Your task to perform on an android device: Jane wants to get started the same way, but she is a little bit confused about the results. Share the progress with Jane at janedbwpersonatest.com.
Image 1: 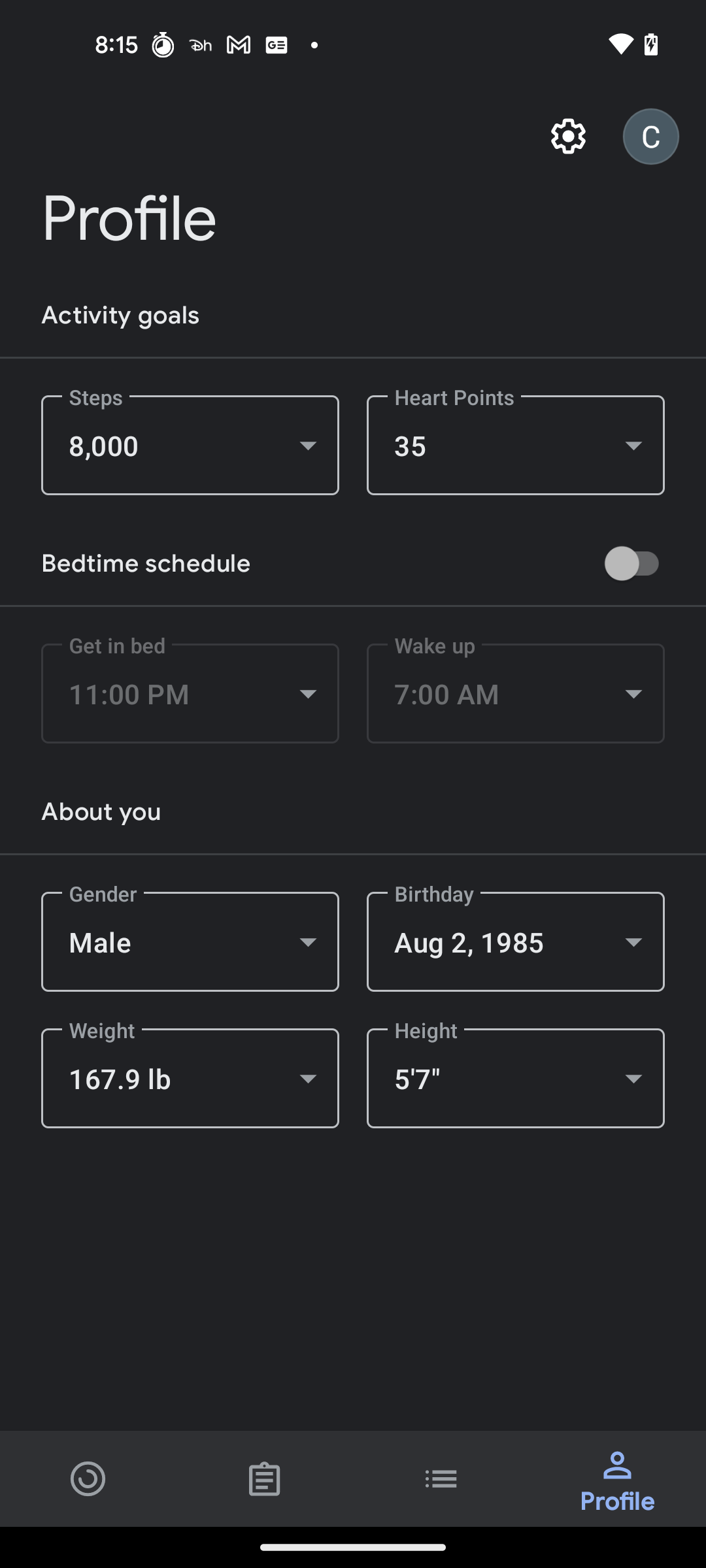
Go to the progress card tab
Step 1: click (265, 1478)
Image 2: 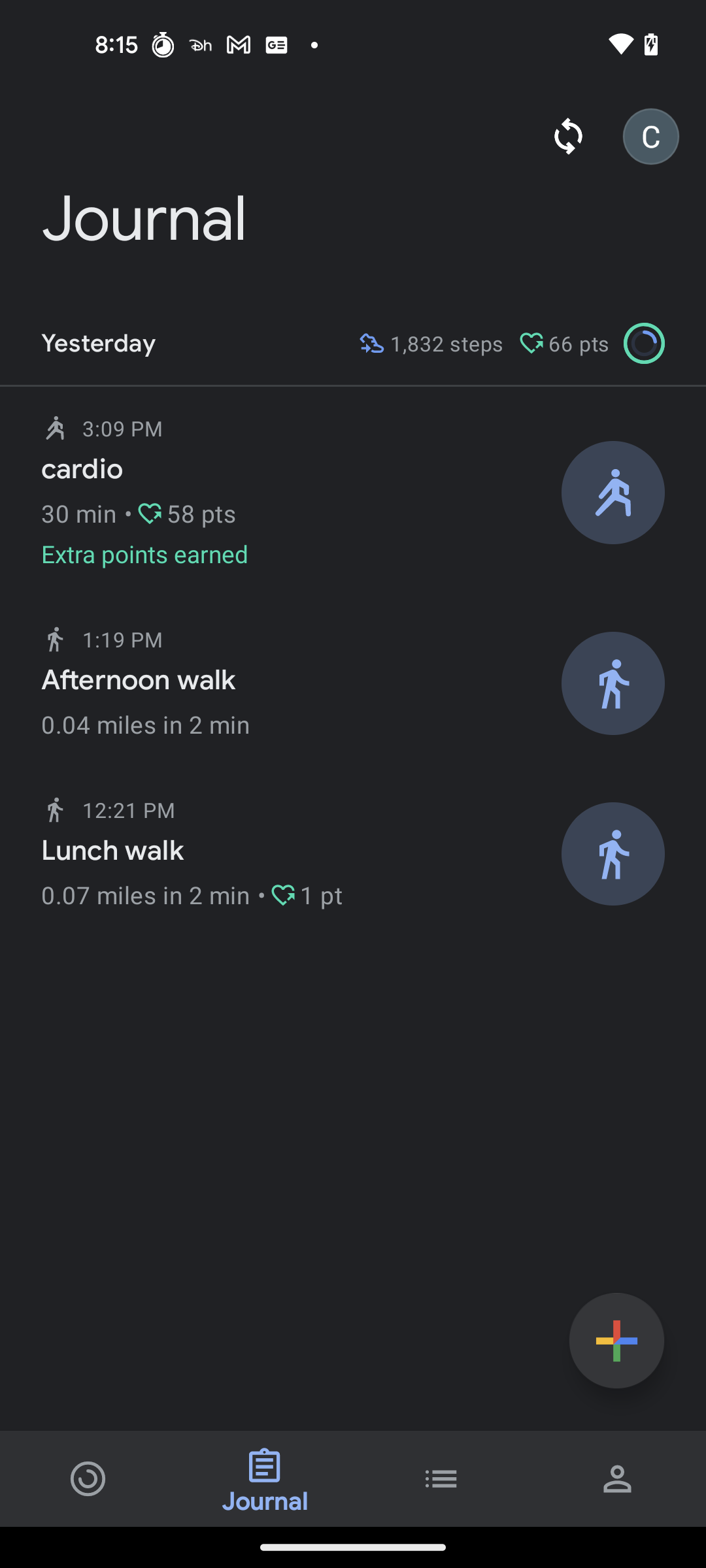
Click on the Afternoon walk activity
Step 2: click (301, 679)
Image 3: 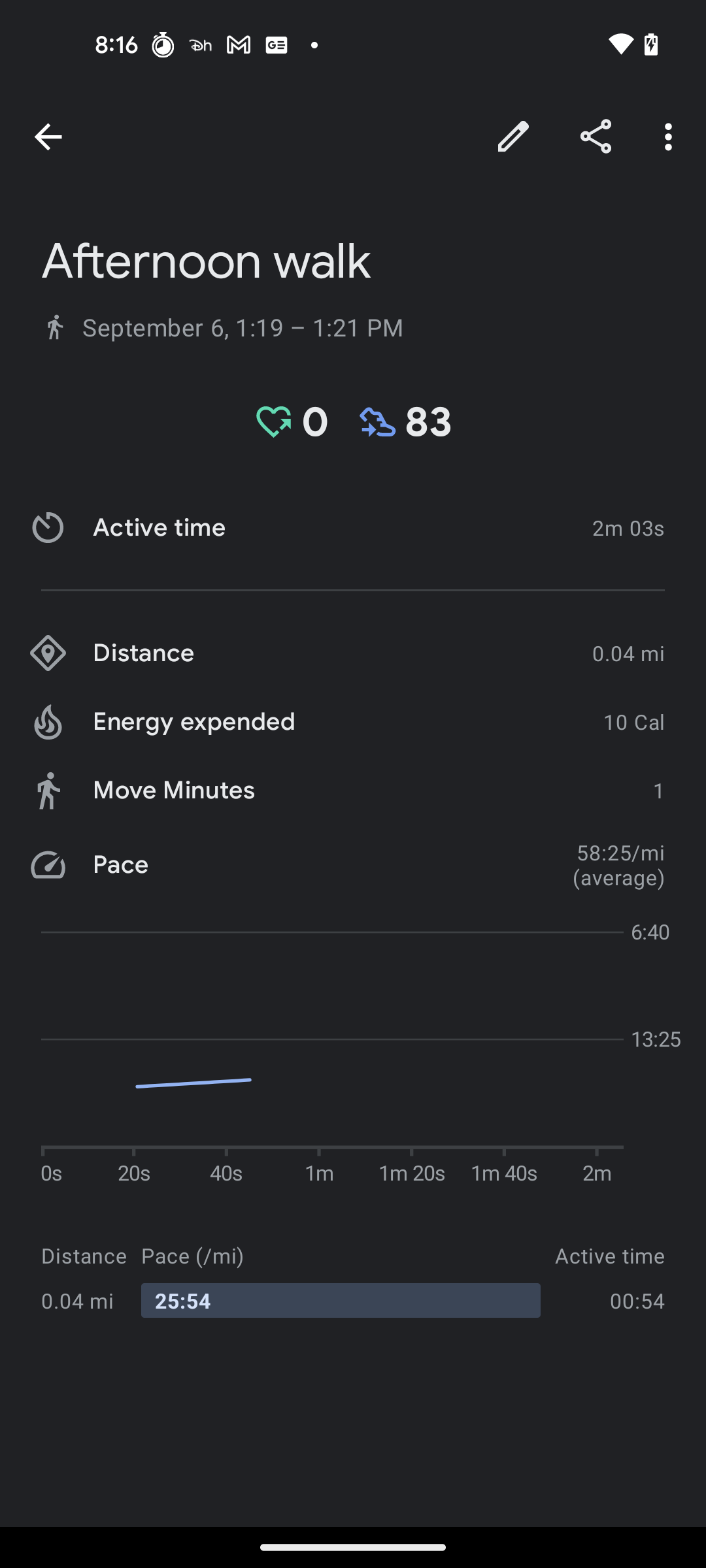
Click on the share icon at the top right of the screen
Step 3: click (596, 137)
Image 4: 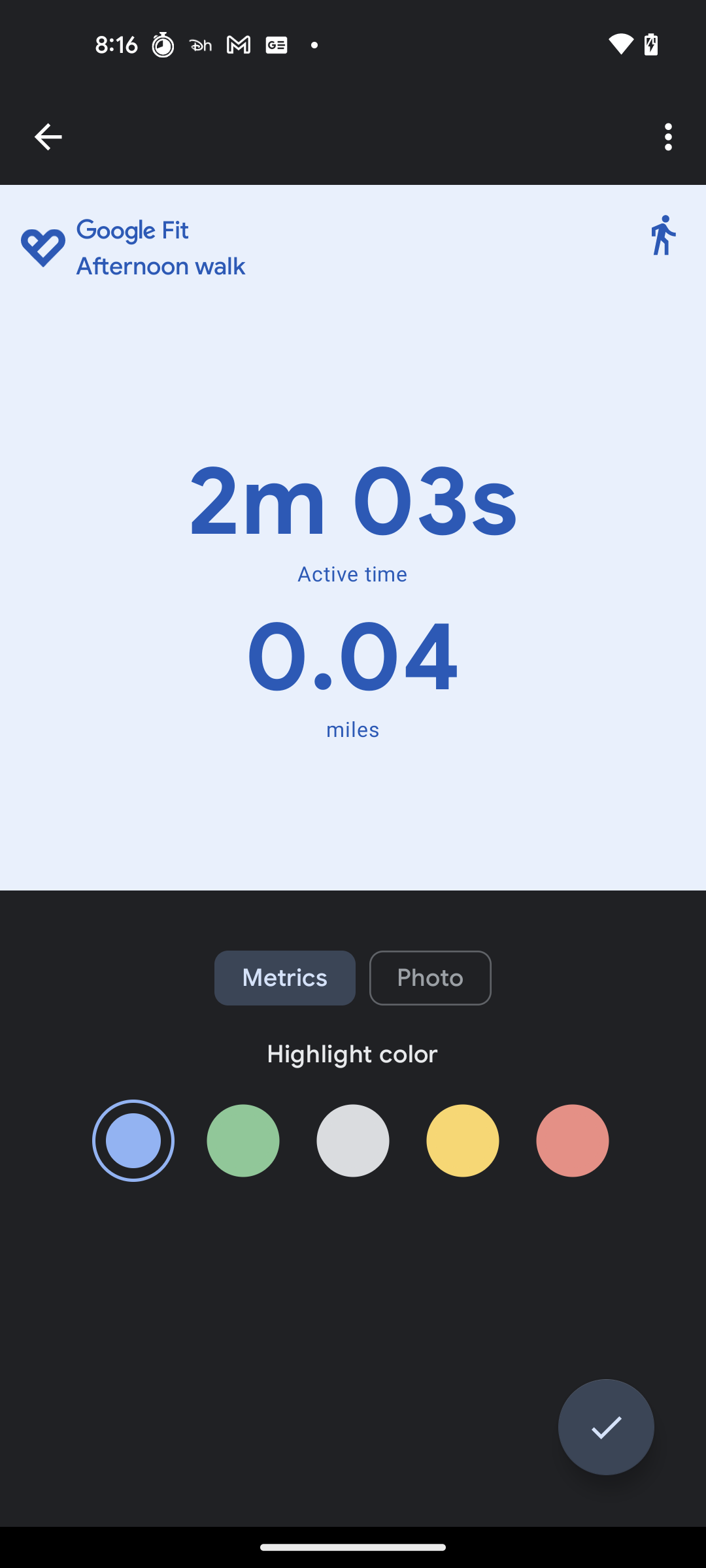
Click on the tick button at the bottom right corner of the screen
Step 4: click (606, 1427)
Image 6: 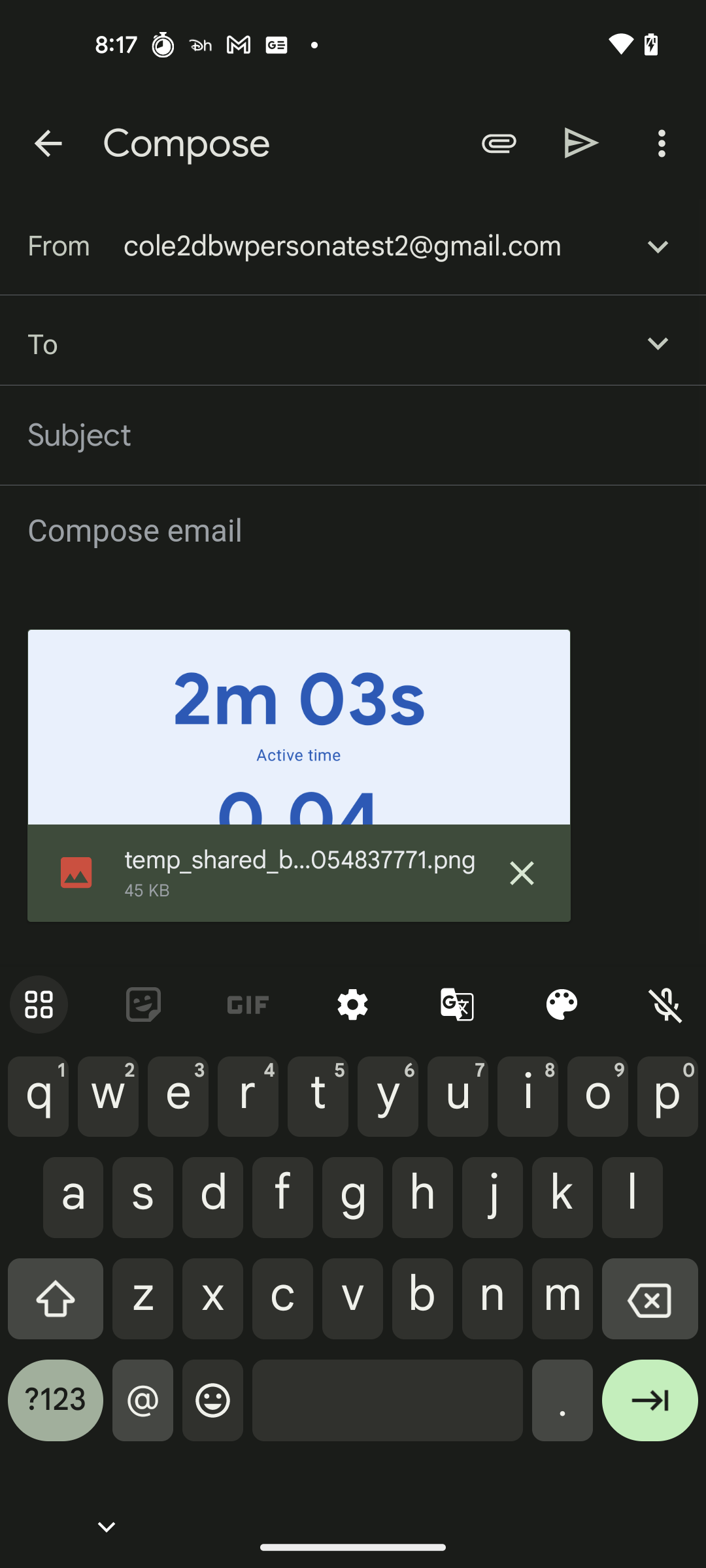
Enter the recipient mail id as Janedbwpersonatest@gmail.com
Step 6: type "Janedbwpersonatest@gmail.com"
Image 7: 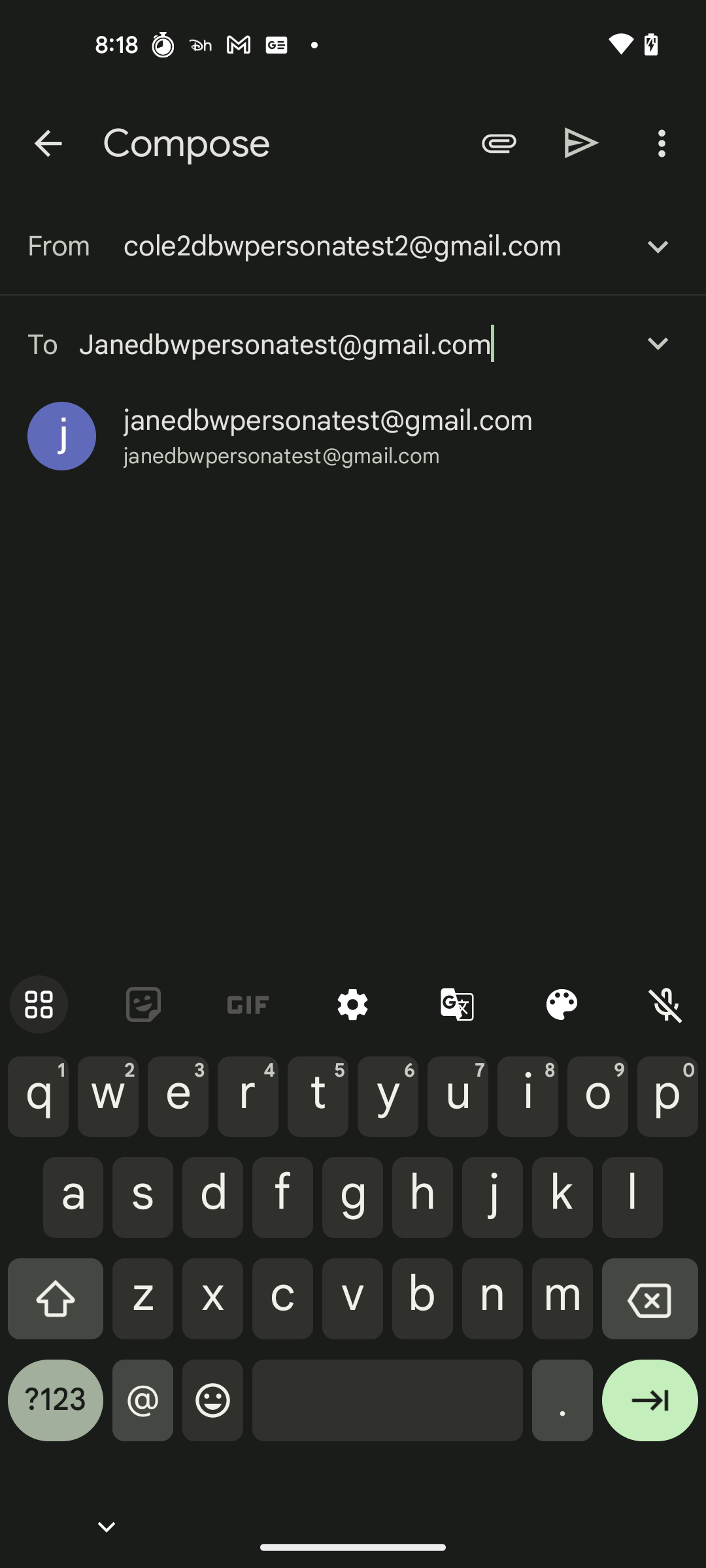
Click on the resulted mail id of Jane
Step 7: click (282, 456)
Image 8: 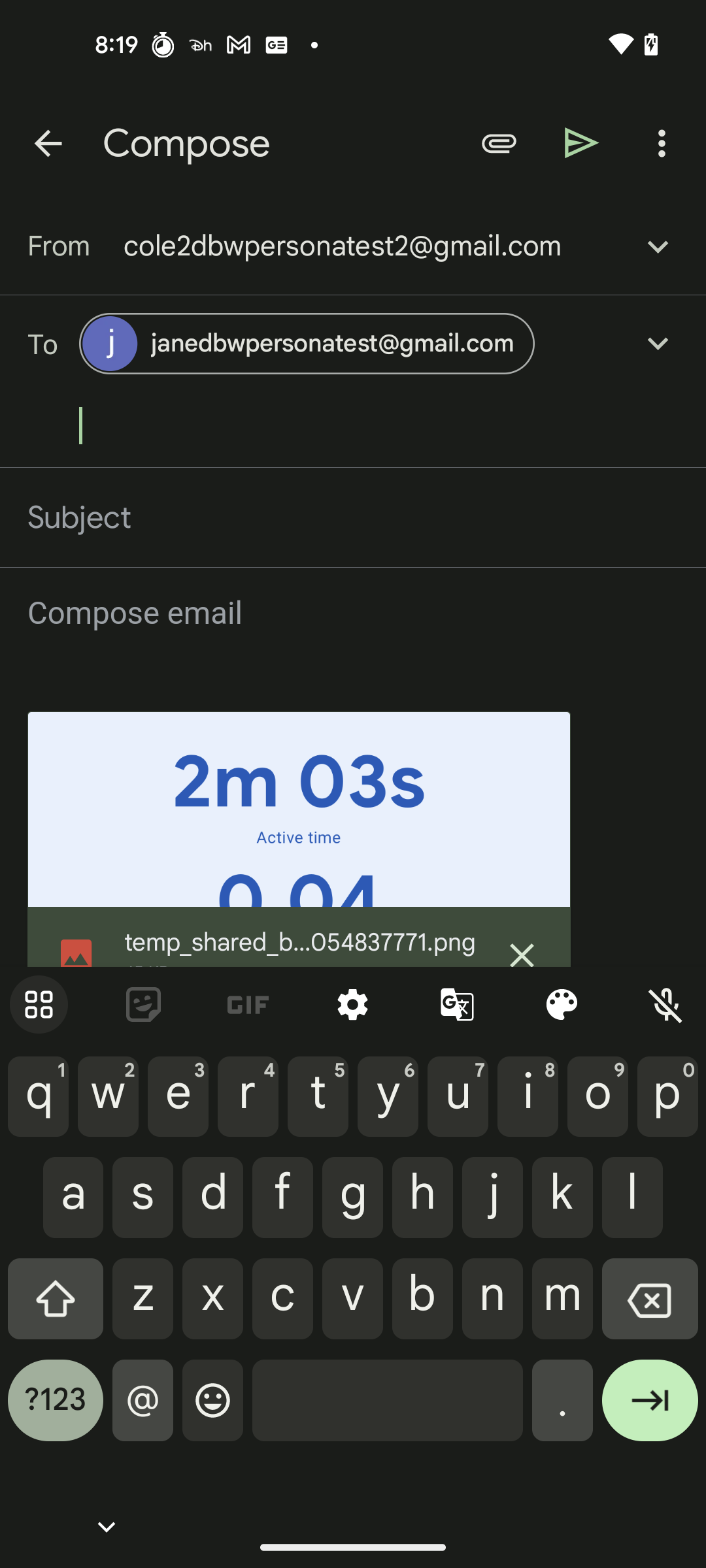
Click on the send button at the top of the screen
Step 8: click (582, 142)